Your task to perform on an android device: I convinced my friend Rick Weinstein to have lunch in the evening with me. share reminder with the title of Lunch in the evening to my friend mail id rick.weinstein@dayrep.com from gmail
Image 1: 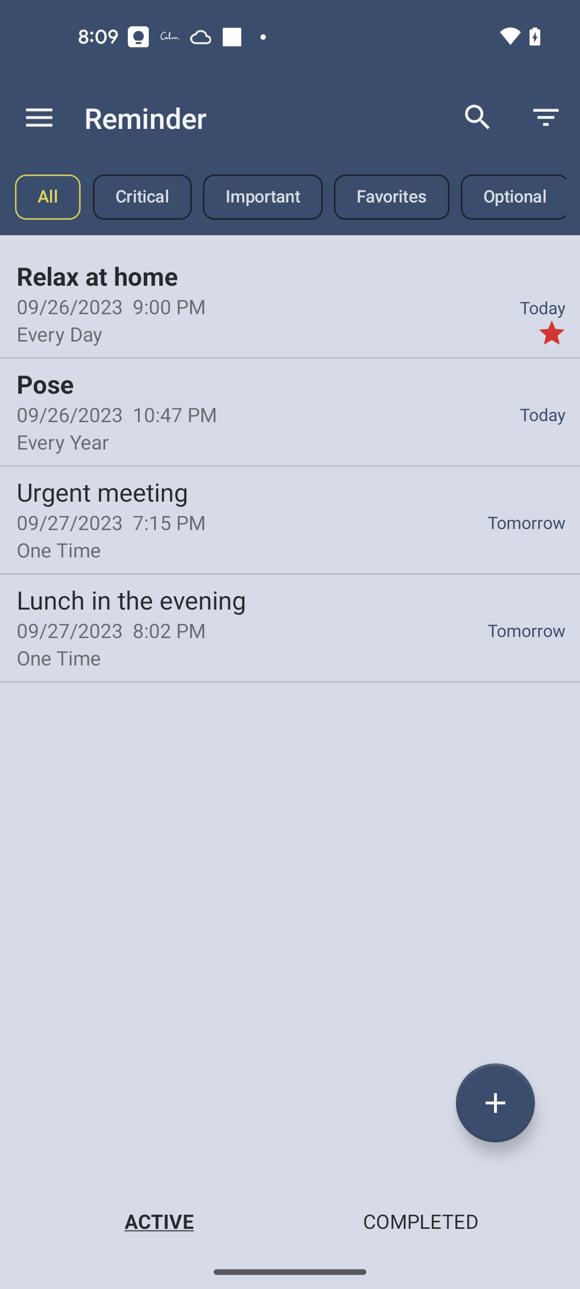
Click on the Lunch in the evening reminder
Step 1: click (127, 599)
Image 2: 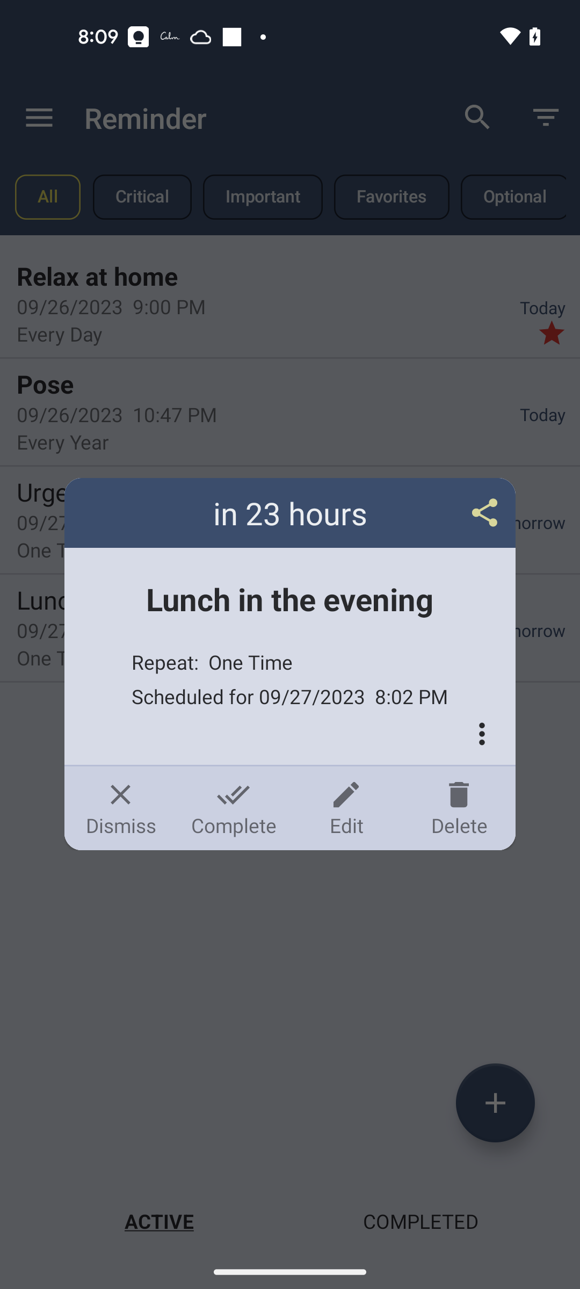
Click on the Share icon
Step 2: click (290, 513)
Image 3: 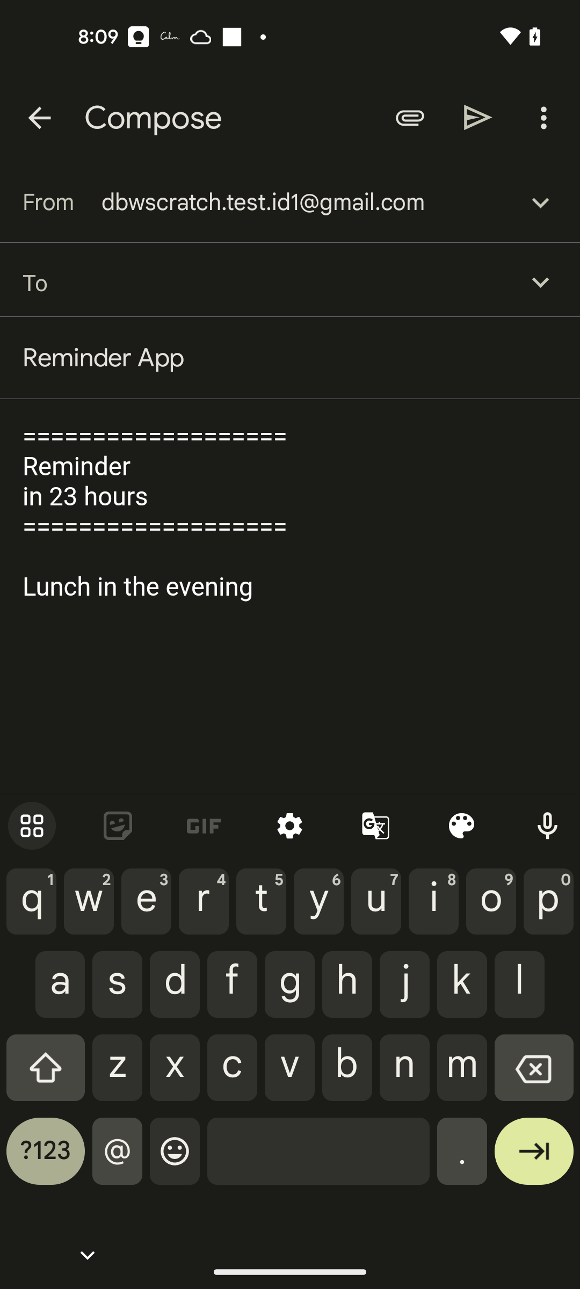
Type rick.weinstein@dayrep.com
Step 3: type "rick.weinstein@dayrep.com"
Image 4: 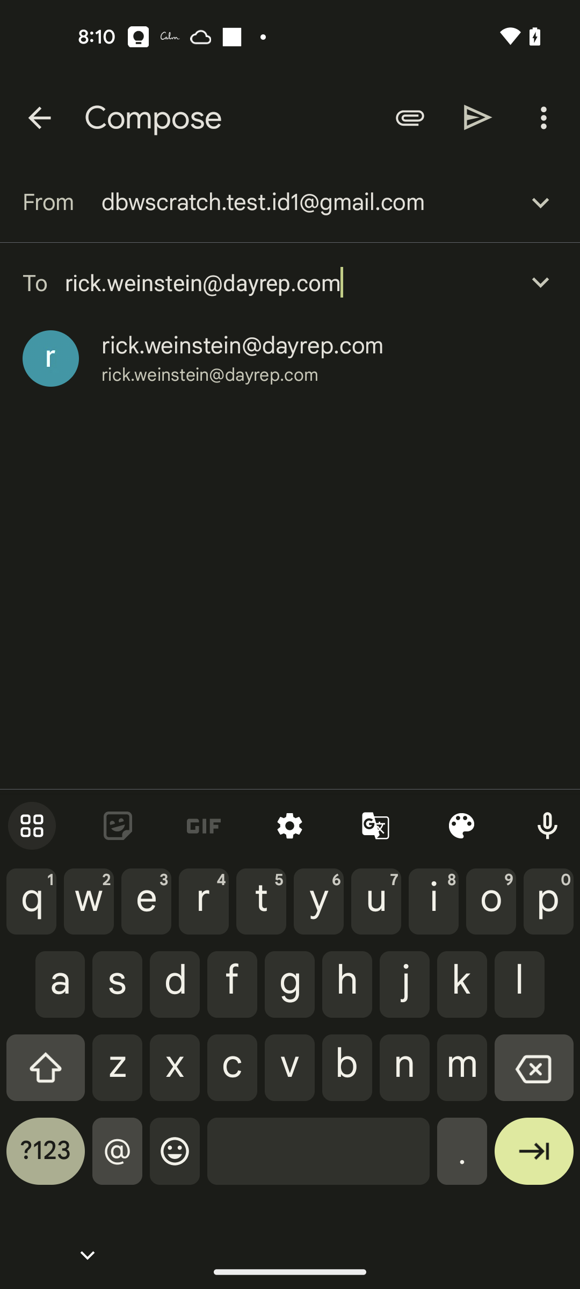
Click on the suggested search result
Step 4: click (242, 345)
Image 5: 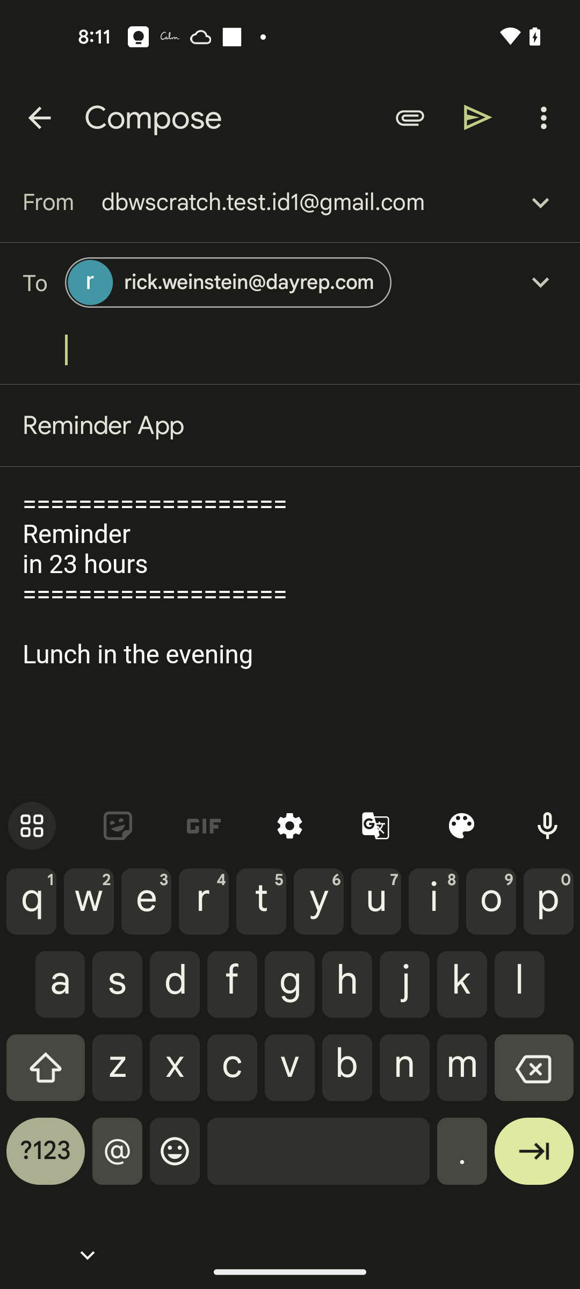
Click on the send button at the top right of the screen
Step 5: click (478, 117)